Your task to perform on an android device: Read reviews of fashionable, unique men's trousers in the Meesho app
Image 0: 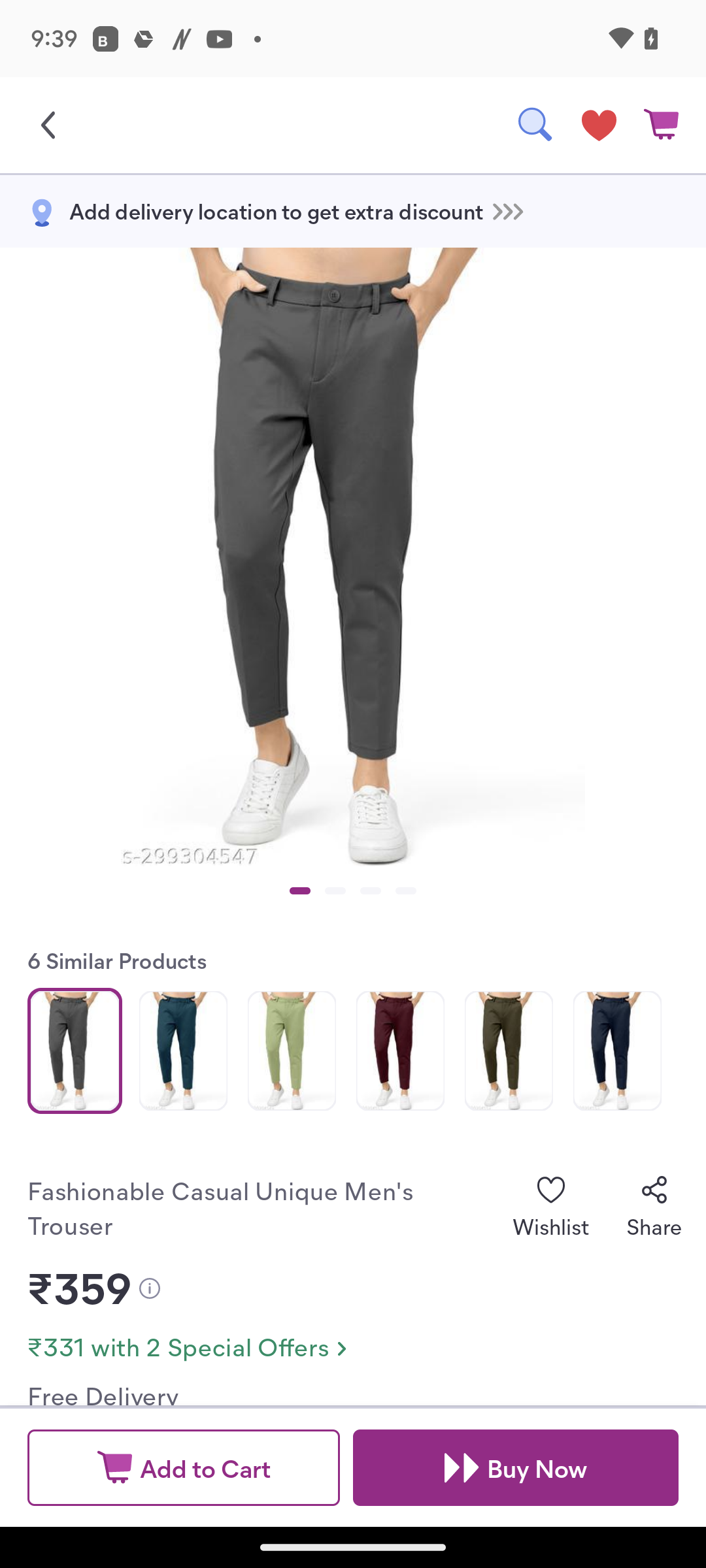
Scroll up to product ratings and reviews
Step 0: scroll down
Image 1: 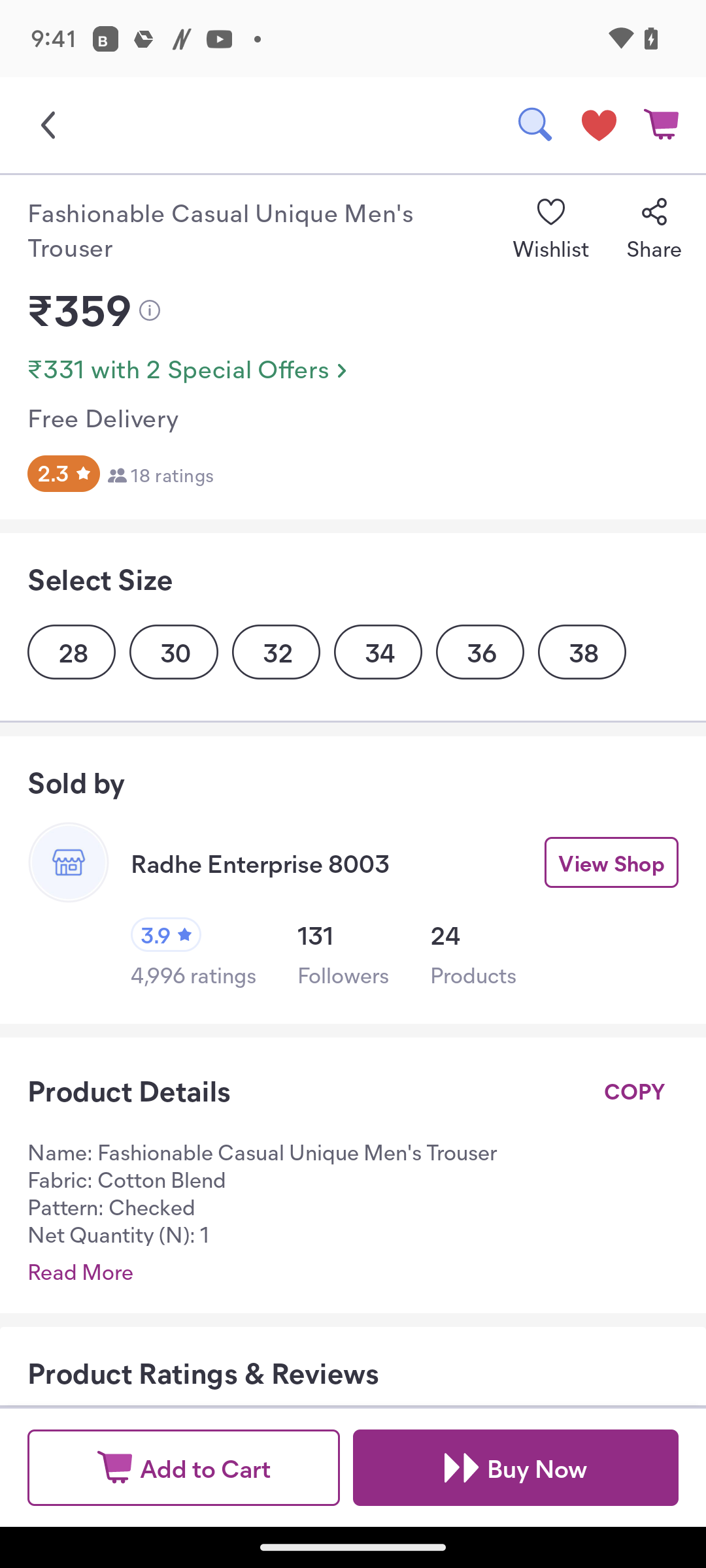
Scroll up to product ratings and reviews
Step 1: scroll down
Image 3: 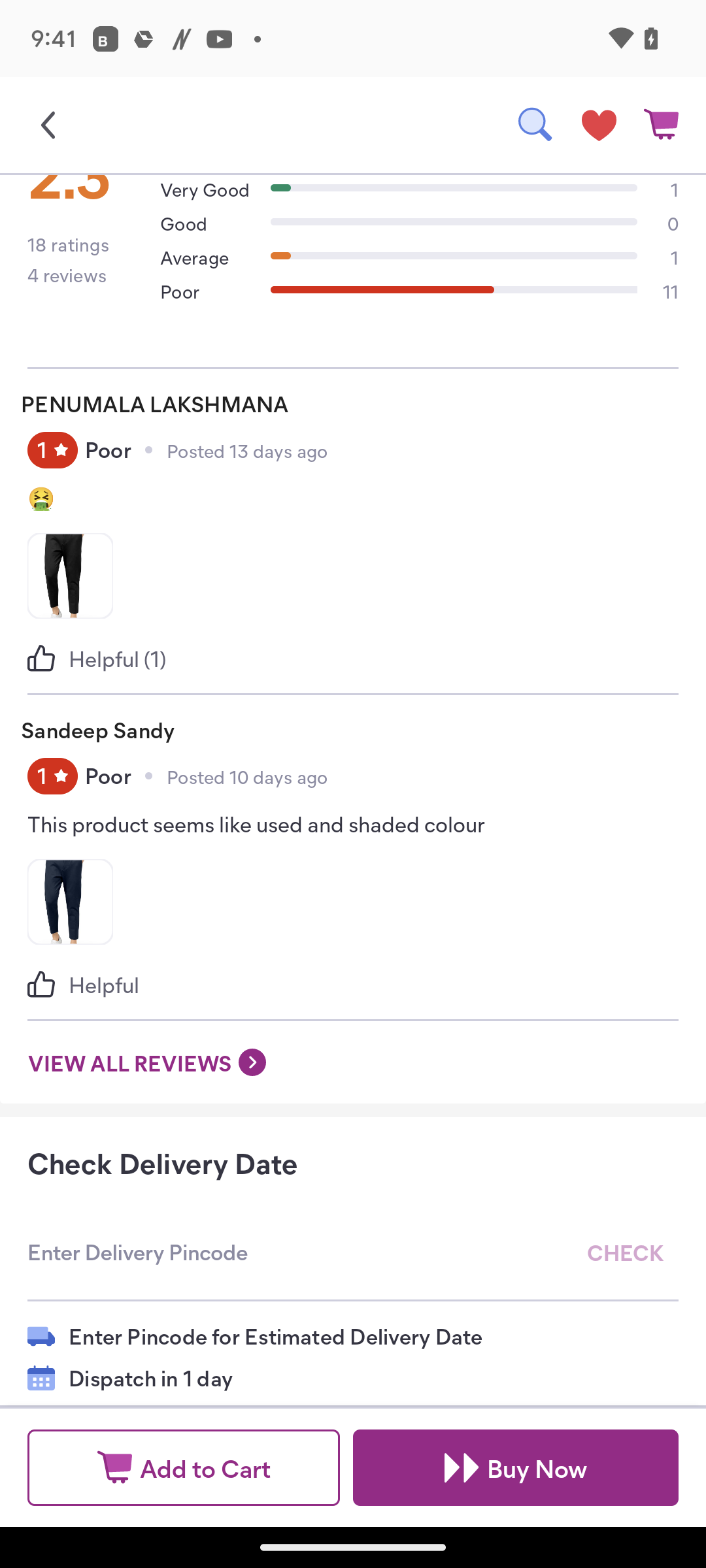
Click on View All Reviews on the left side of the screen
Step 3: click (146, 1062)